Your task to perform on an android device: For ease of viewing even if my internet connection drops, I want to make the DIY projects file on Google Drive accessible offline.
Image 0: 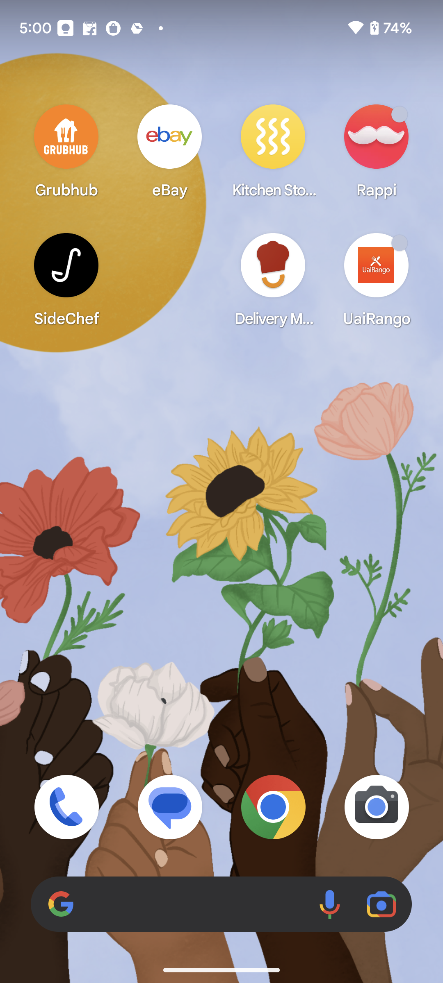
Open Drive App
Step 0: open app "Drive"
Image 1: 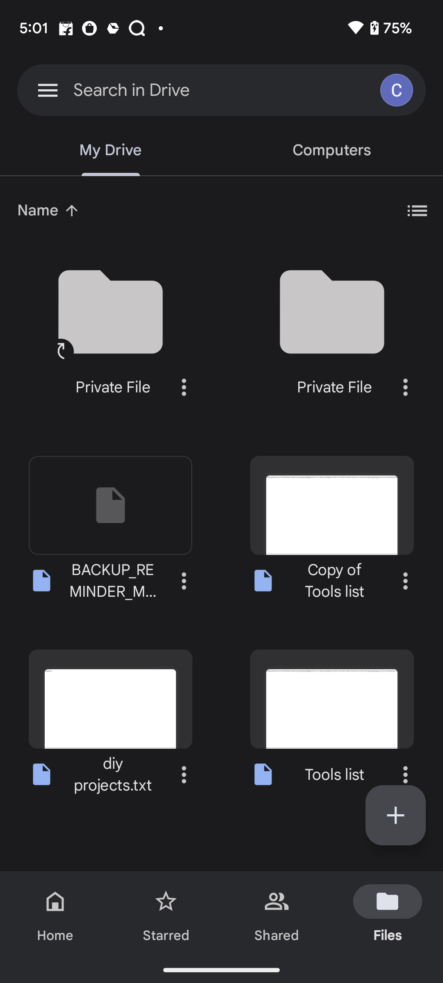
Click on the three dot icon of diy projects file
Step 1: click (184, 774)
Image 2: 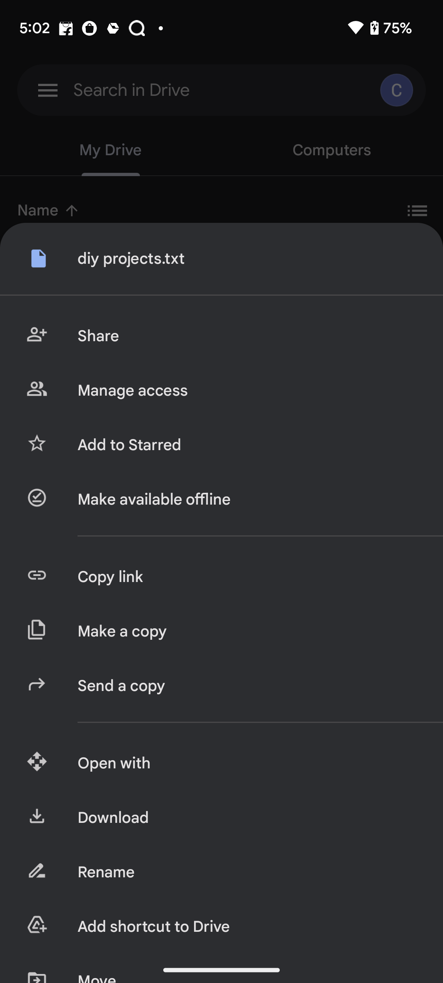
Click on Make available offline
Step 2: click (247, 499)